Your task to perform on an android device: I want to search for a hotel in Oxford, United Kingdom from the 13th of December to the 17th of December on the Omio app.
Image 0: 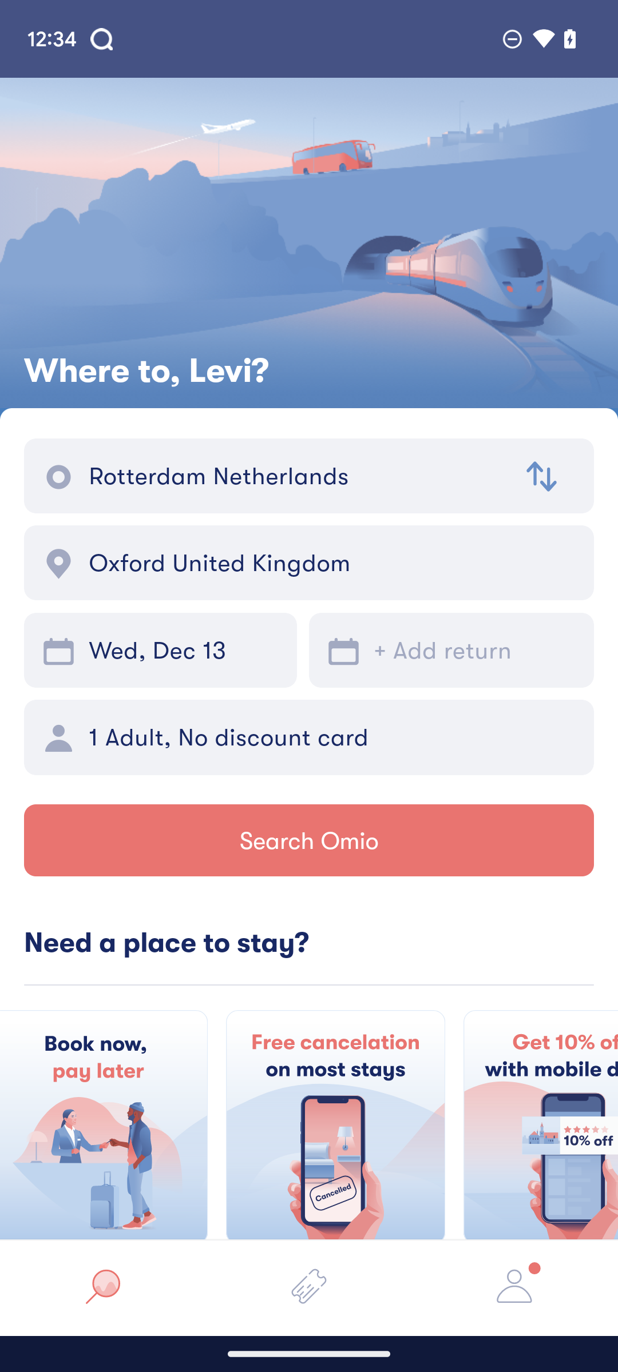
Swipe up to view more options.
Step 0: scroll down
Image 1: 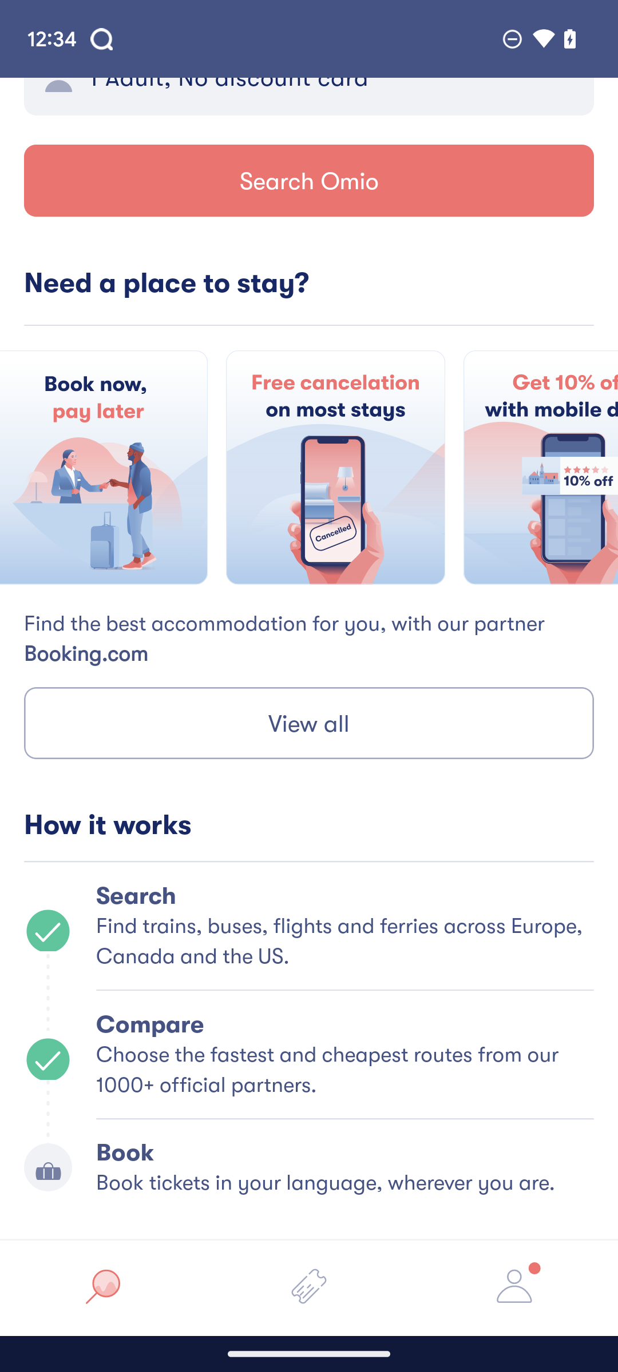
Click on the View all button.
Step 1: click (309, 723)
Image 2: 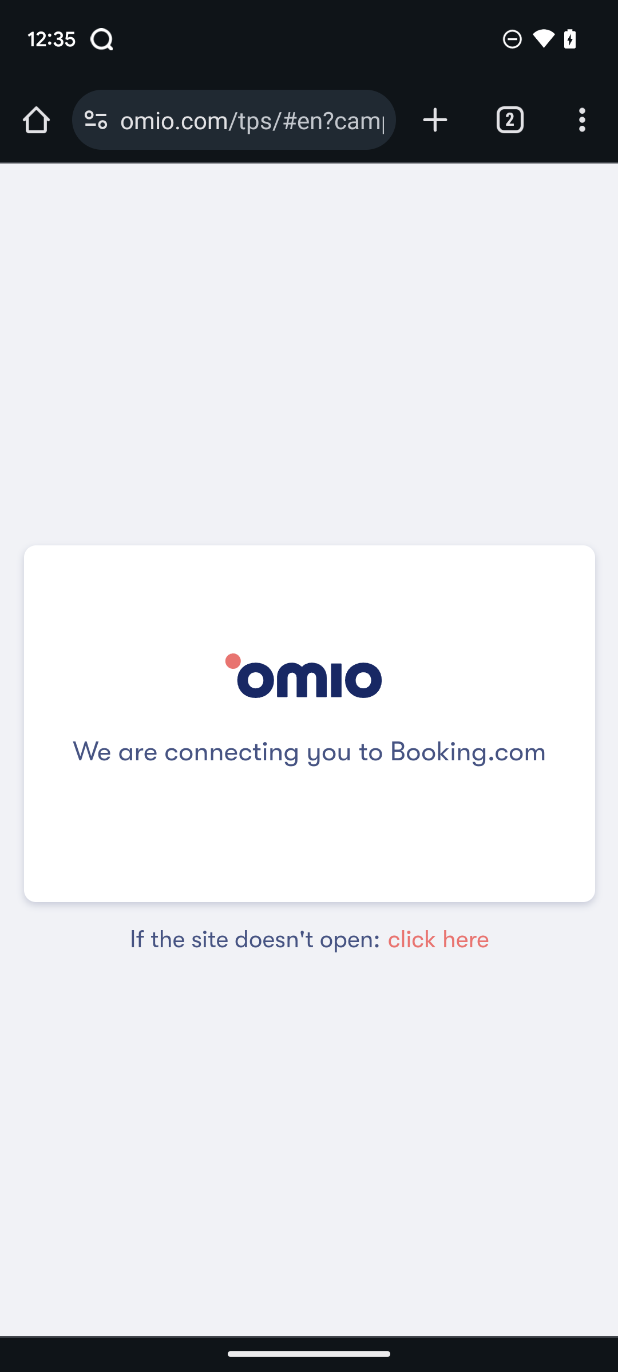
Click on the View all button.
Step 2: wait
Image 3: 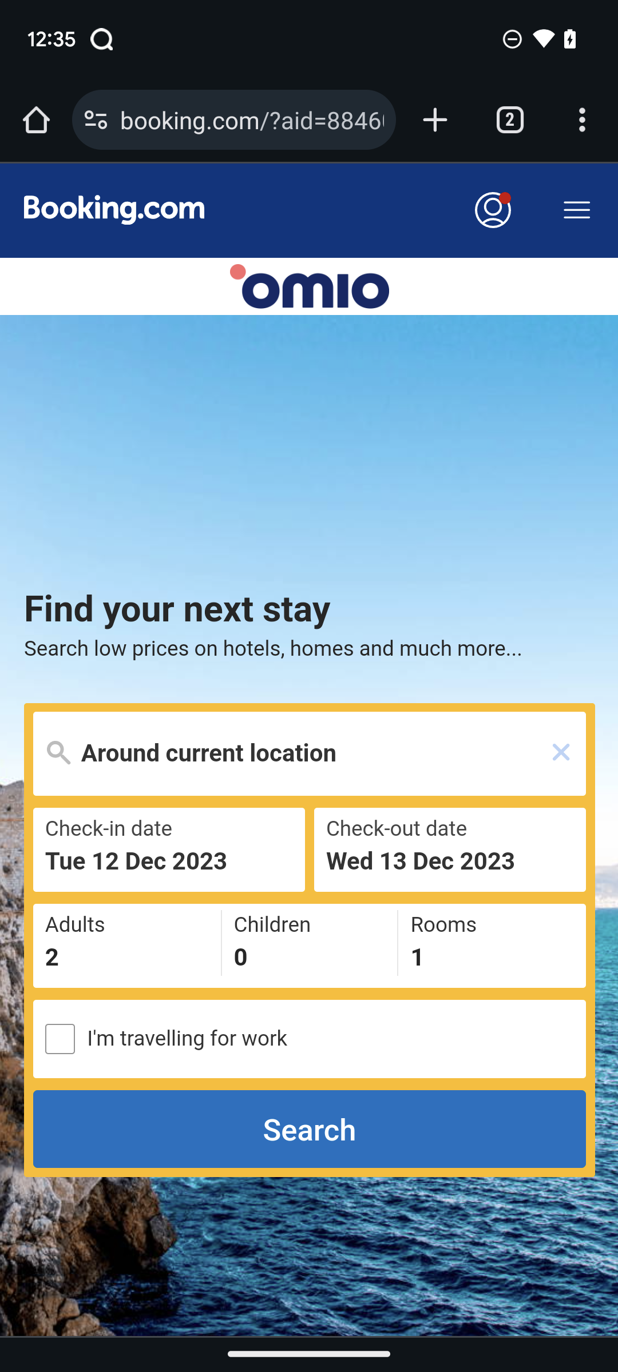
Click on the search icon.
Step 3: click (309, 753)
Image 4: 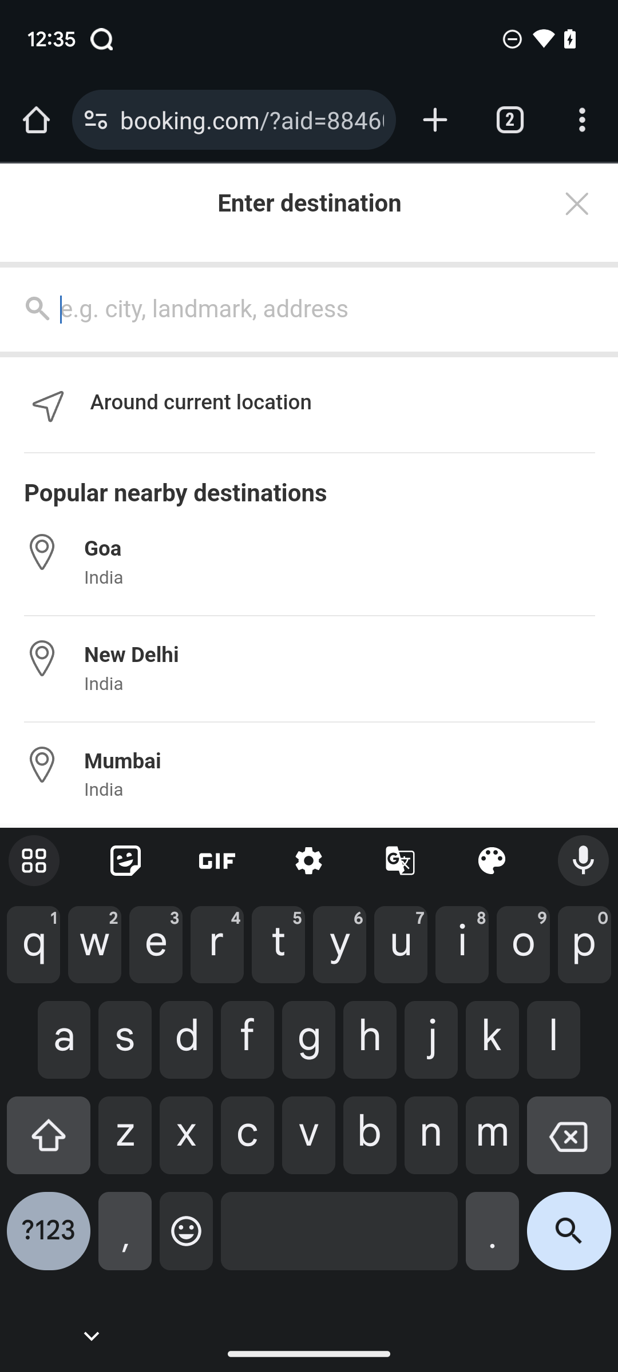
Enter Oxford in the text box.
Step 4: type "Oxford"
Image 5: 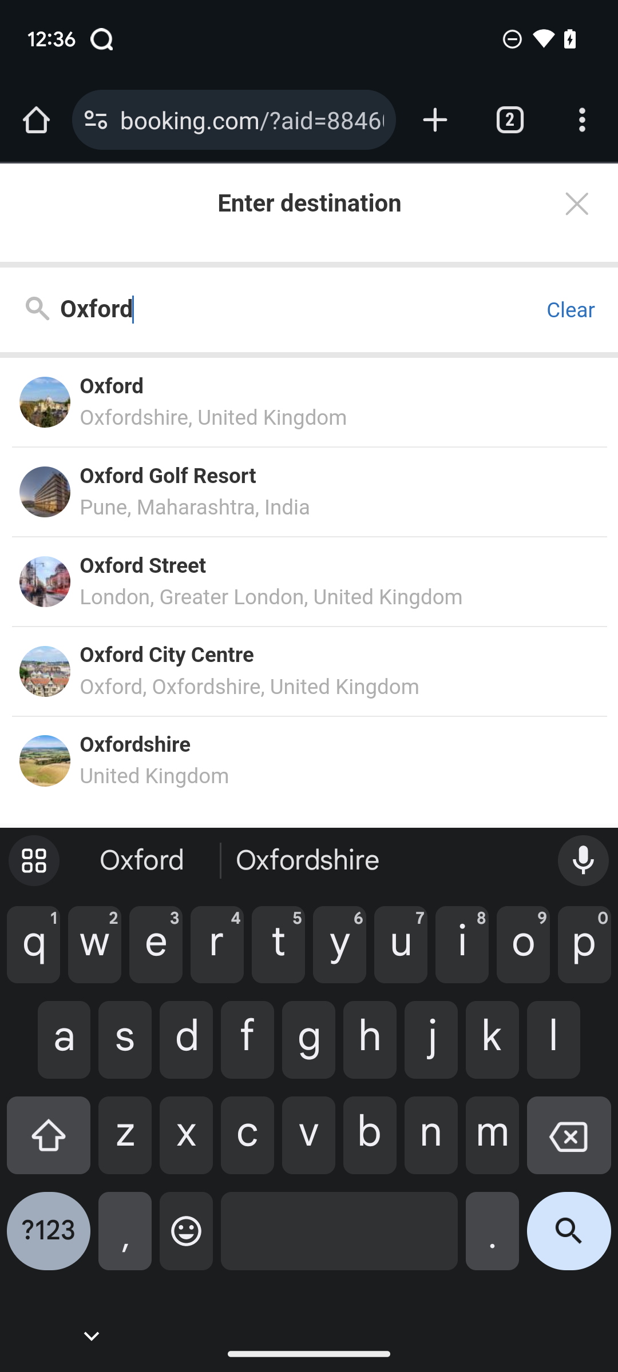
Click on the first suggestion.
Step 5: click (310, 402)
Image 6: 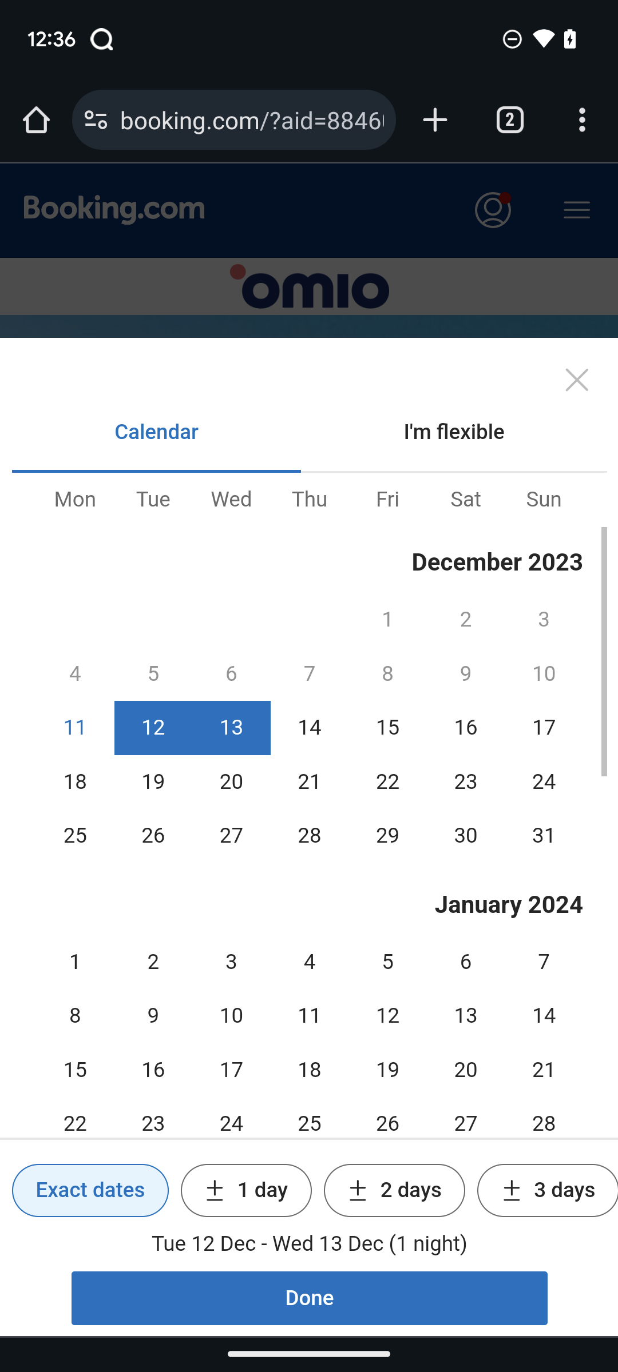
Click on 13th of December.
Step 6: click (232, 728)
Image 7: 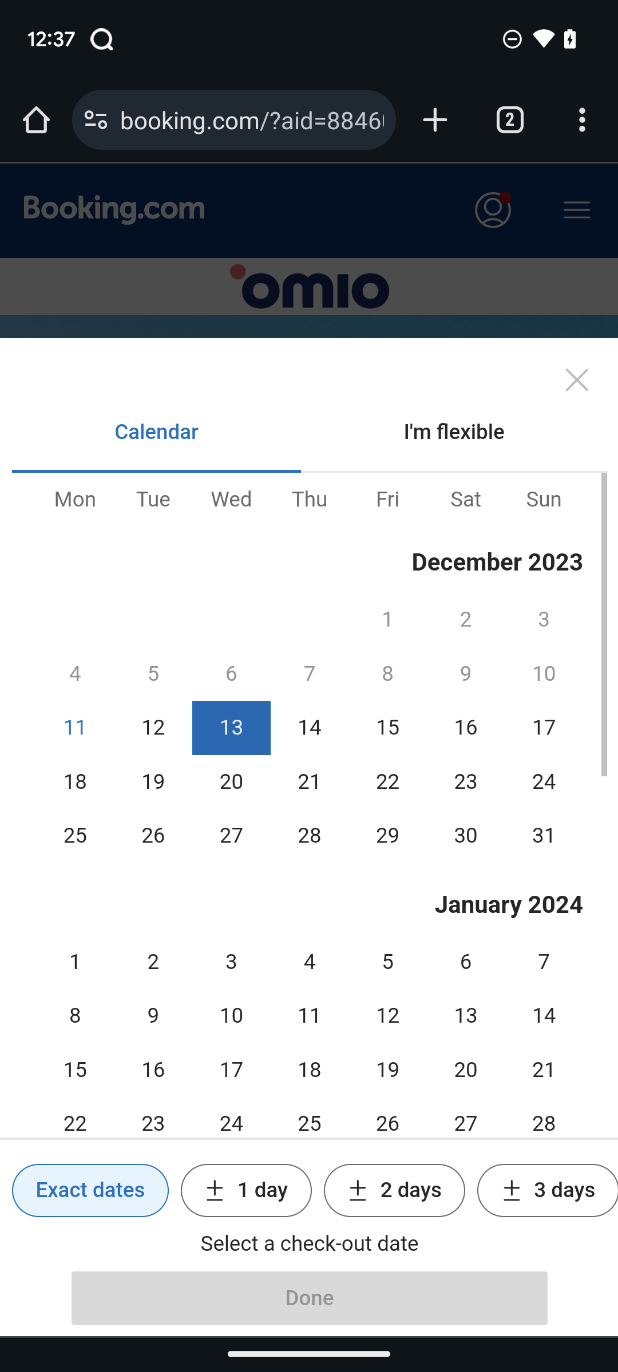
Click on the 17th of December.
Step 7: click (561, 753)
Image 8: 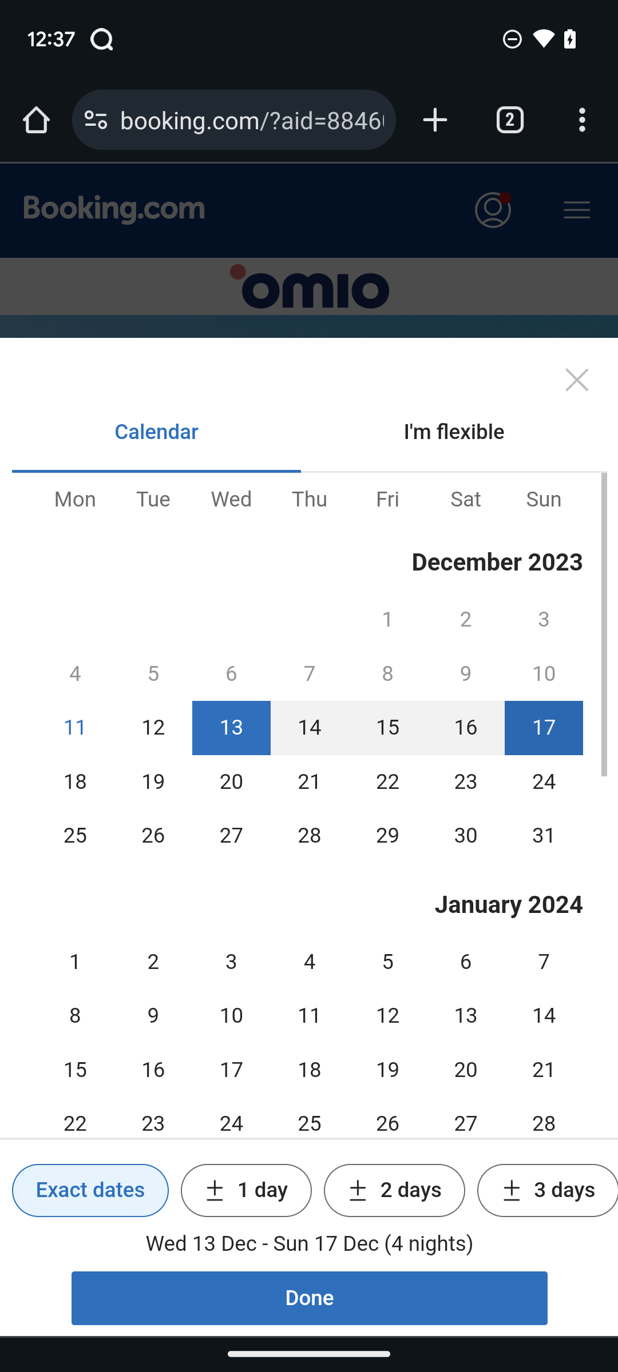
Click on Done button.
Step 8: click (262, 1304)
Image 9: 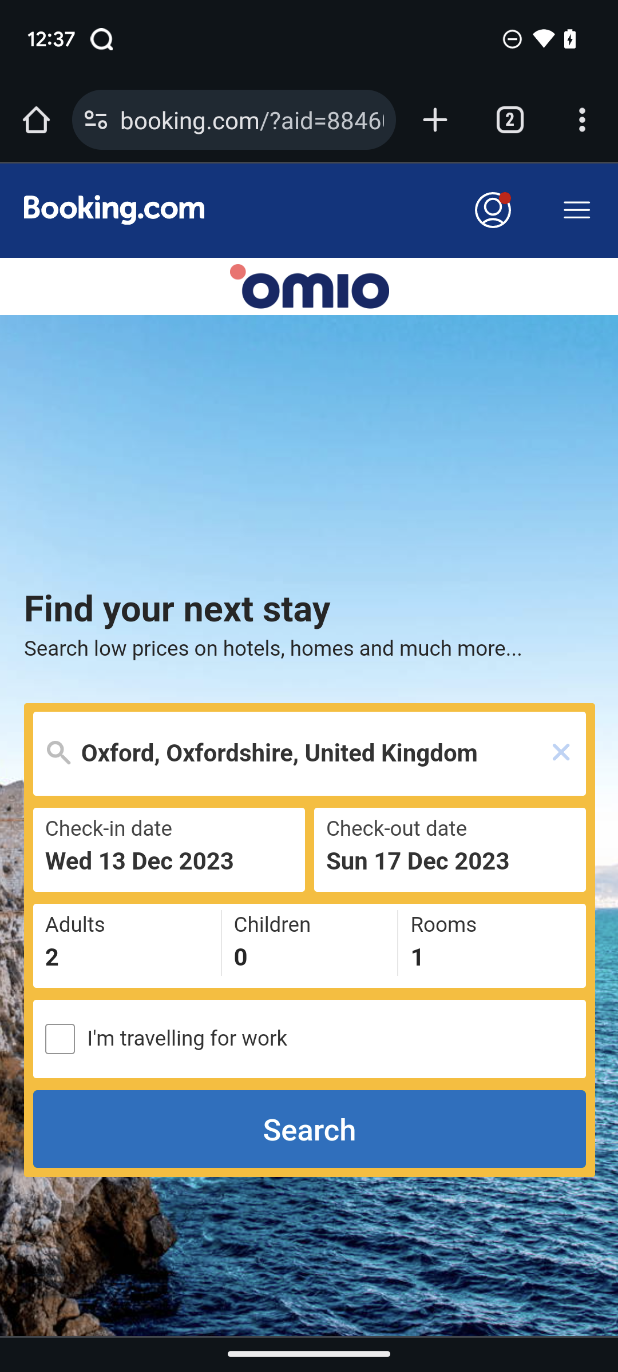
Click on Adults option.
Step 9: click (132, 957)
Image 11: 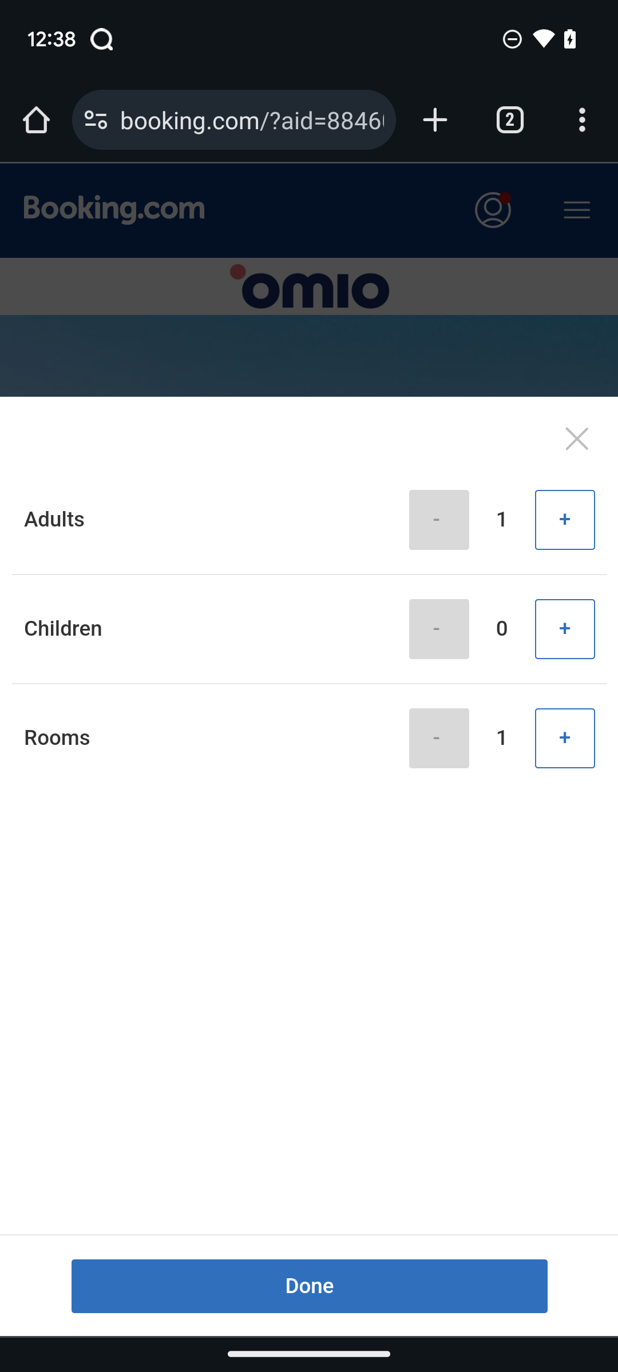
Click on Done button.
Step 11: click (309, 1286)
Image 12: 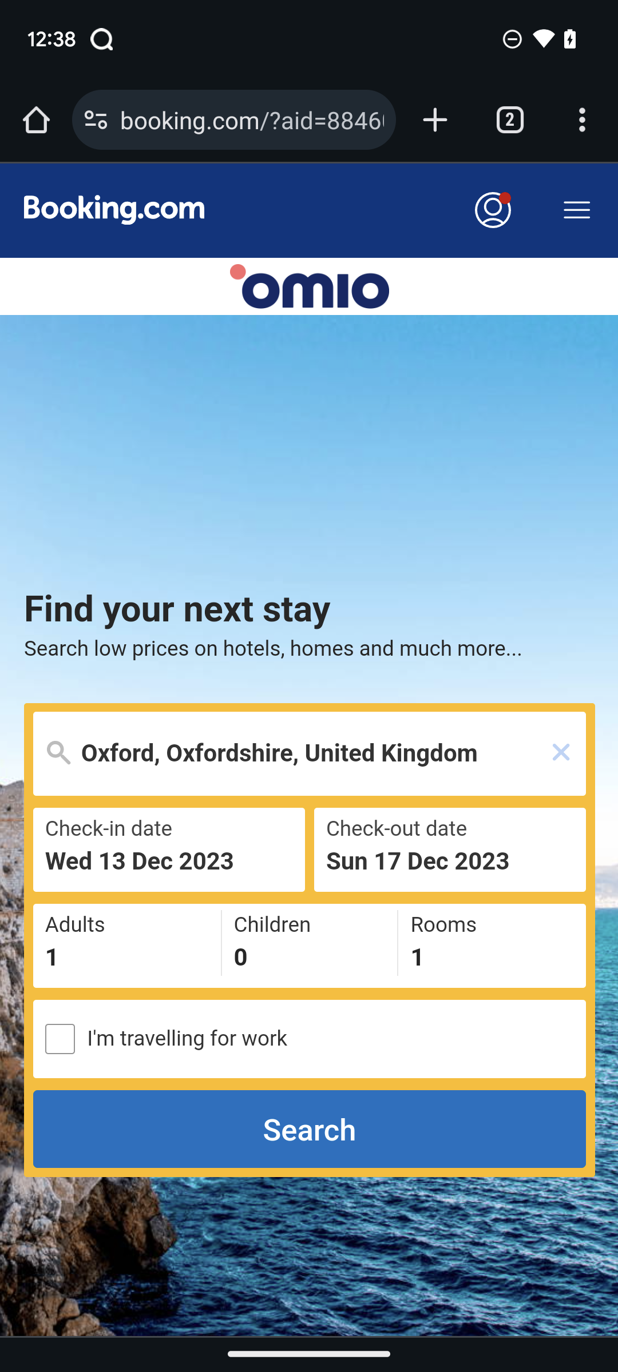
Click on the Search button.
Step 12: click (309, 1128)
Image 13: 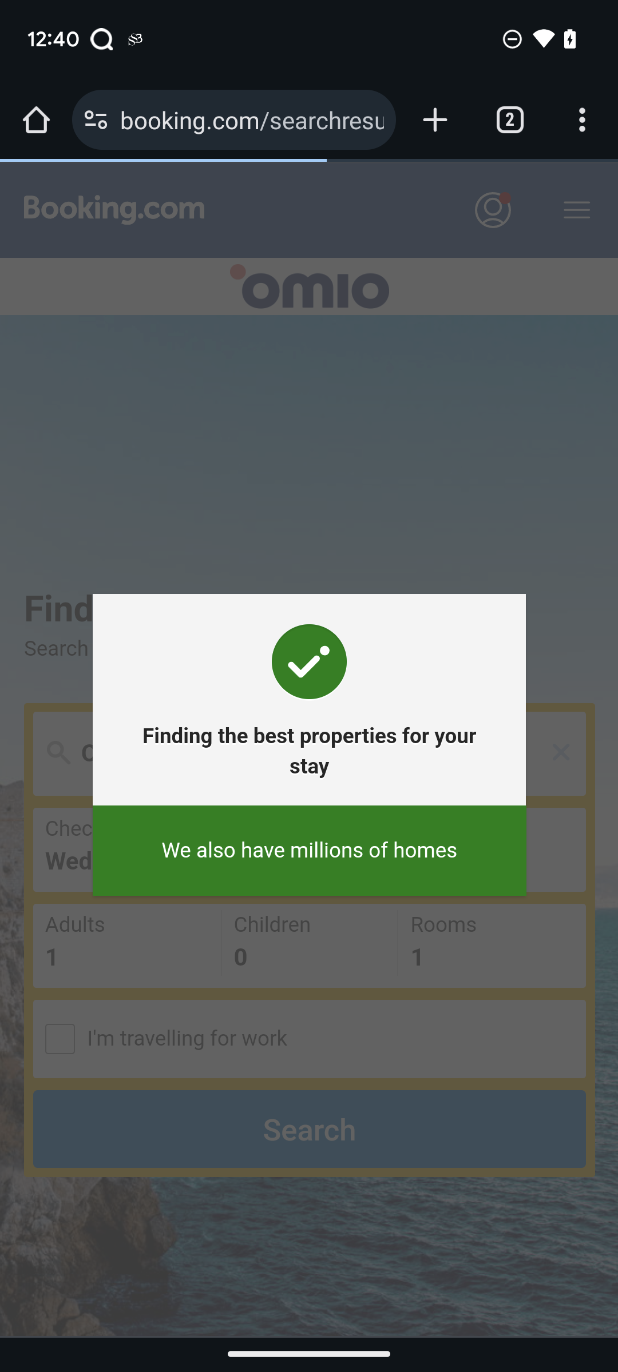
Click on the Search button.
Step 13: wait